Your task to perform on an android device: Open the "How is the Weather?"  app and set your current location to get the current weather conditions and forecasts.
Image 0: 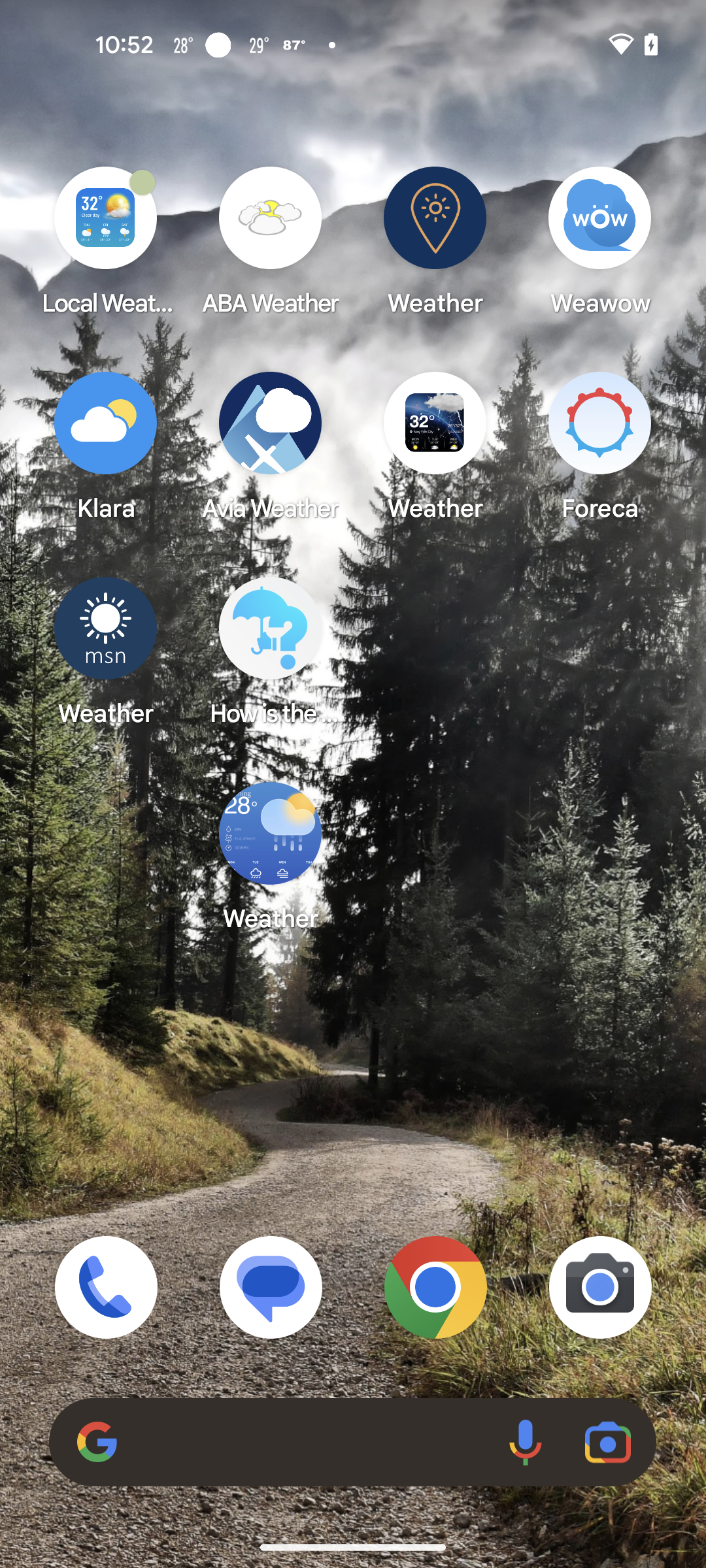
Open the "How is the weather?" app. 
Step 0: click (271, 649)
Image 1: 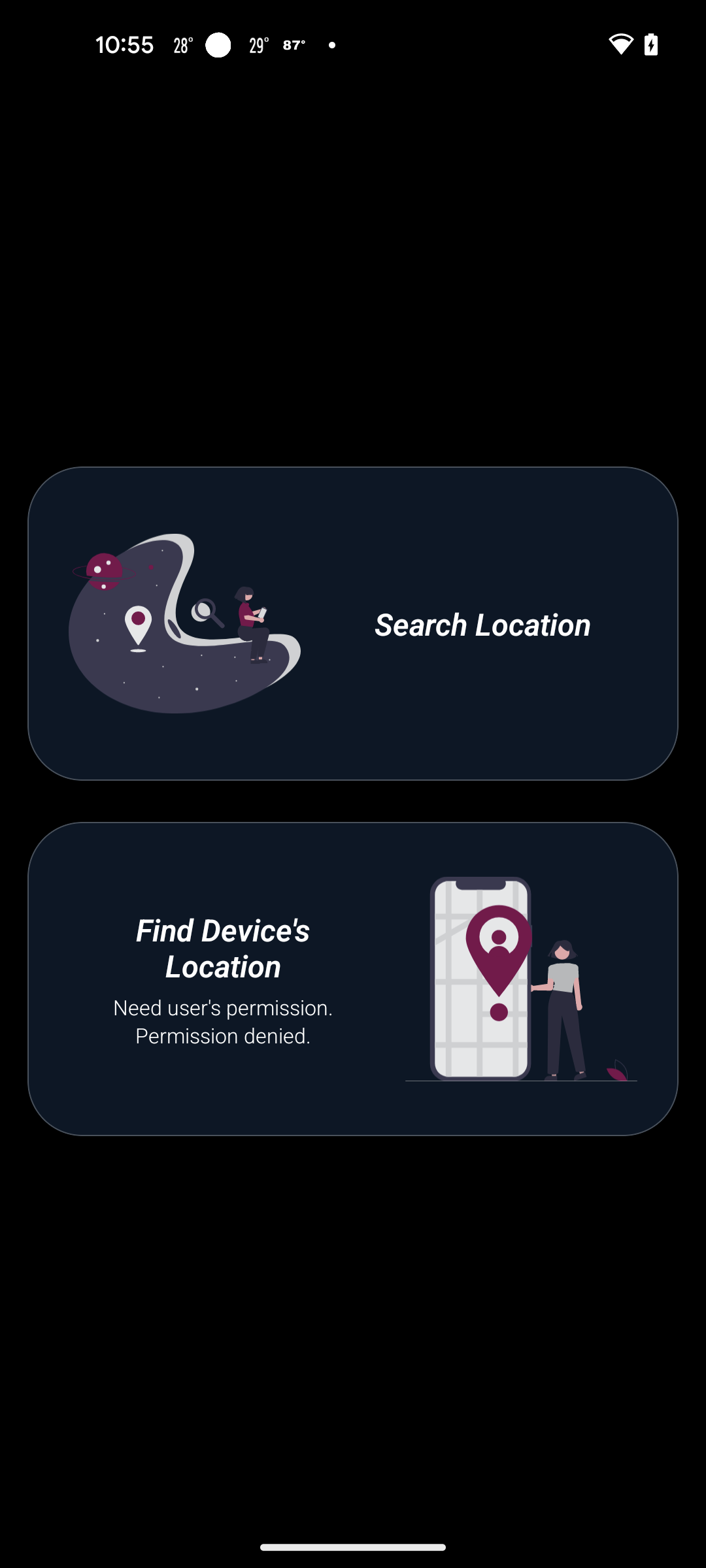
Click on the "Find Device's Location".
Step 1: click (443, 1030)
Image 2: 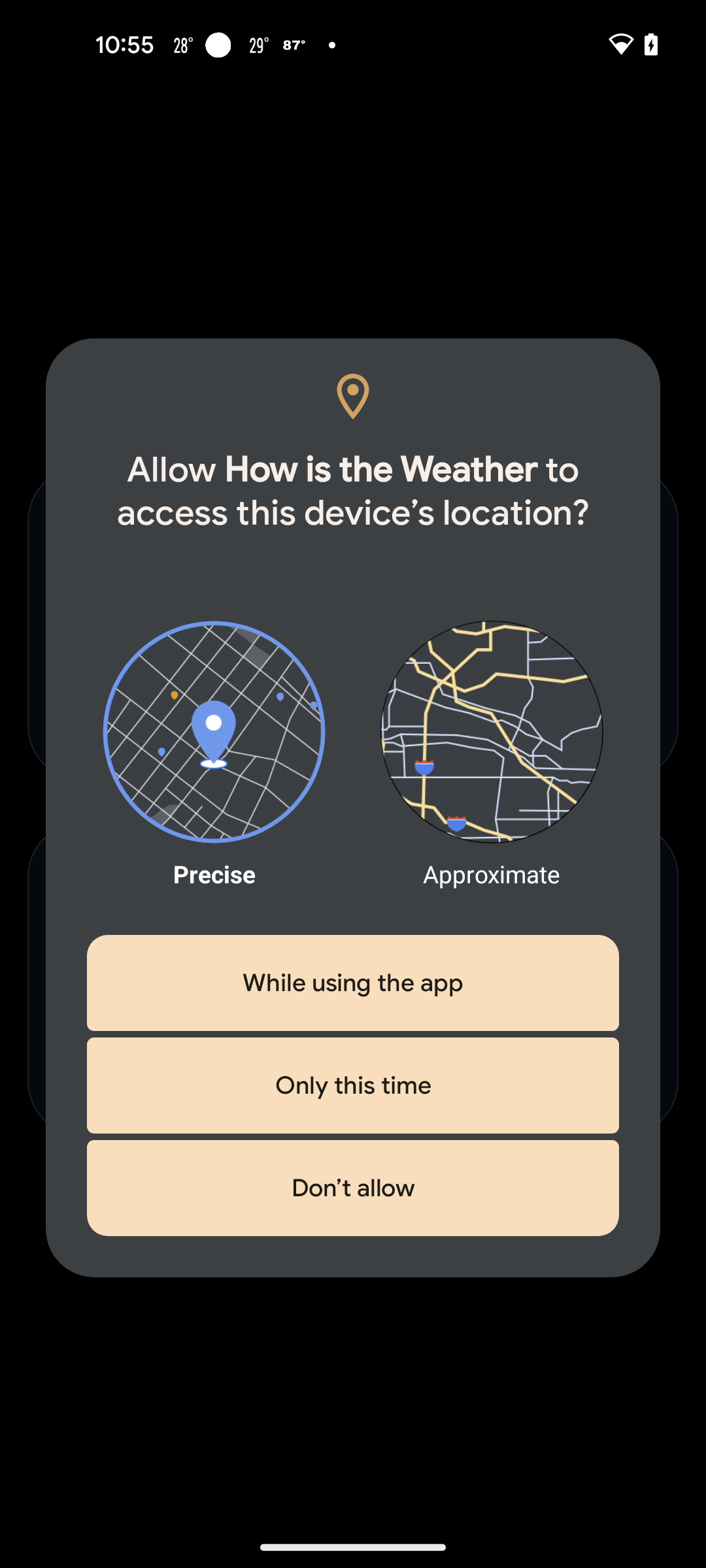
Now click on the "while using the app".
Step 2: click (353, 983)
Image 3: 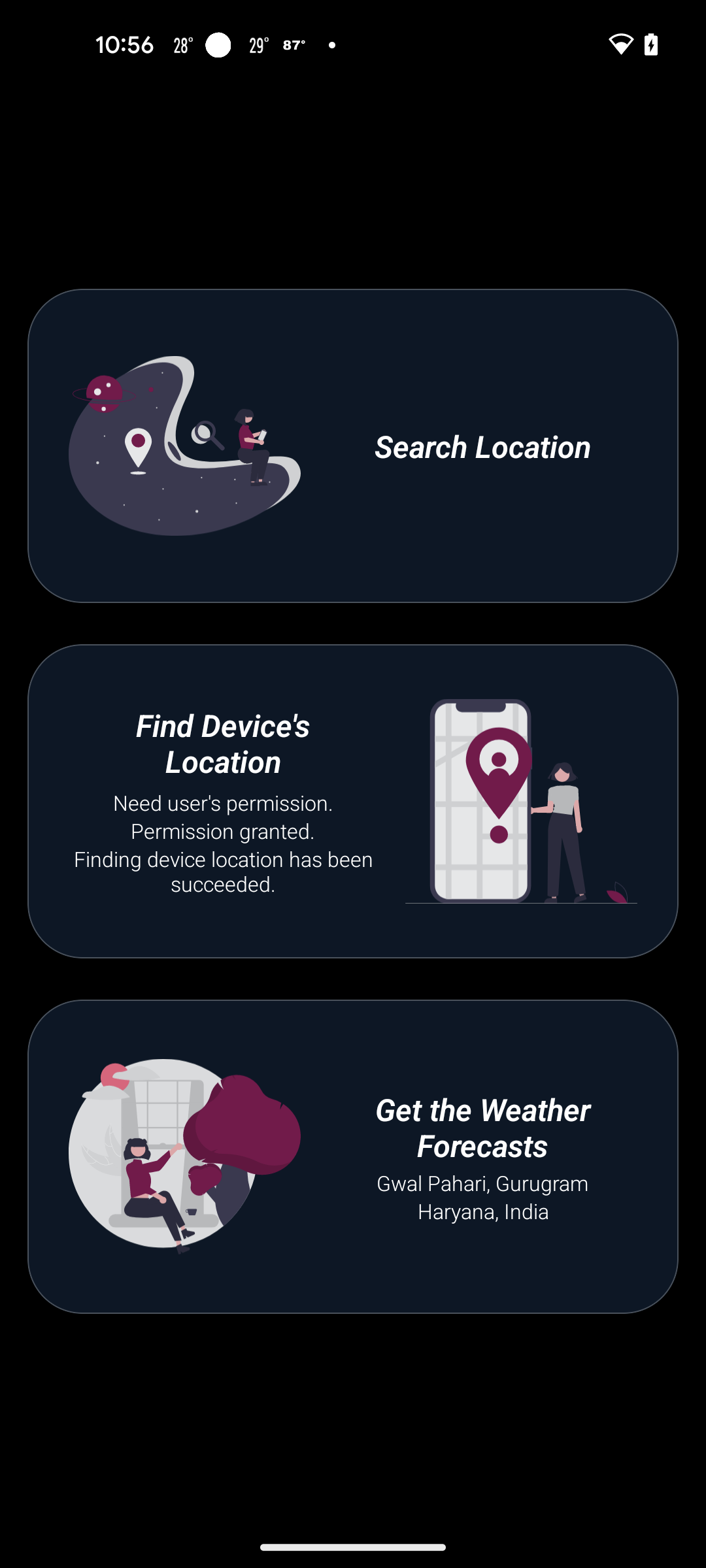
Now Click on the "Get the weather Forecasts".
Step 3: click (482, 1127)
Image 4: 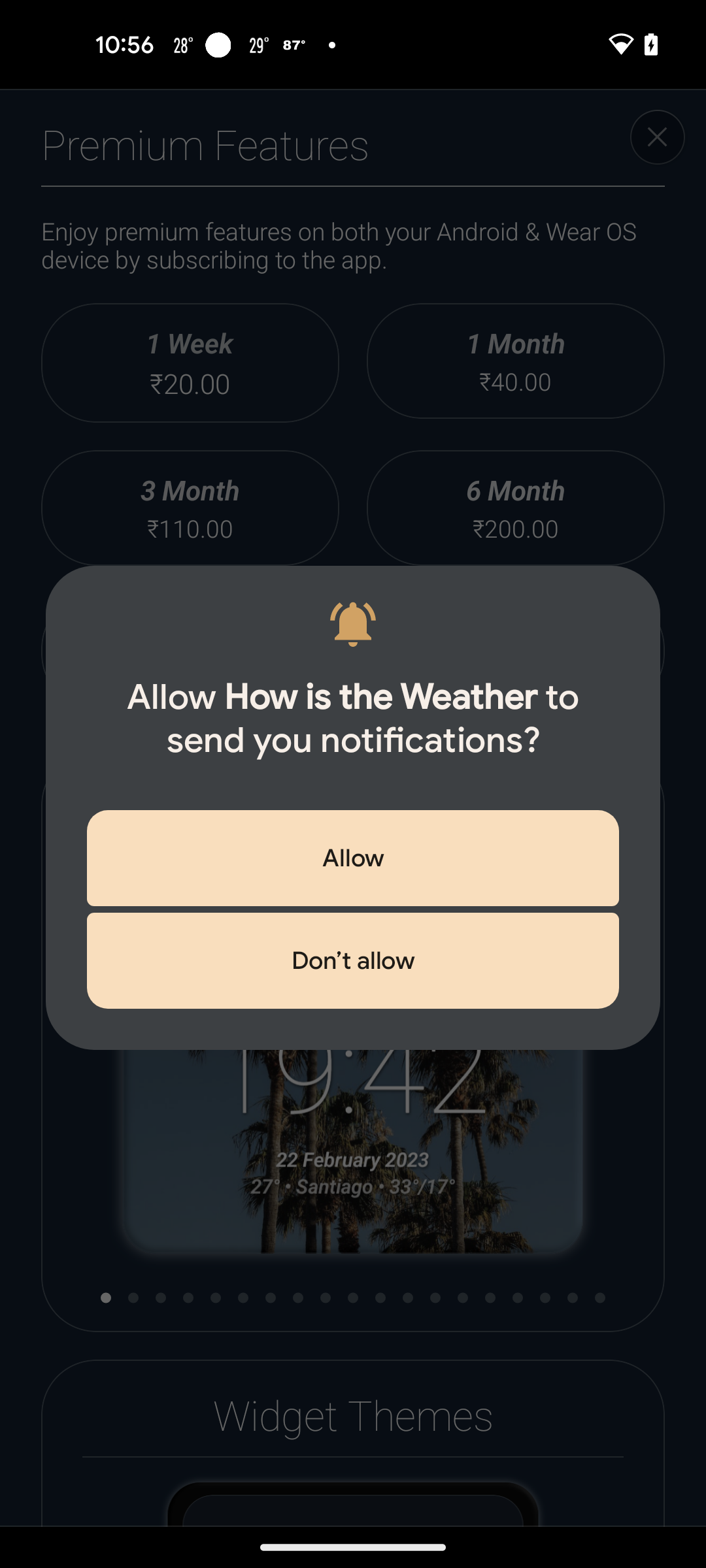
Click on the "Allow" button.
Step 4: click (353, 858)
Image 5: 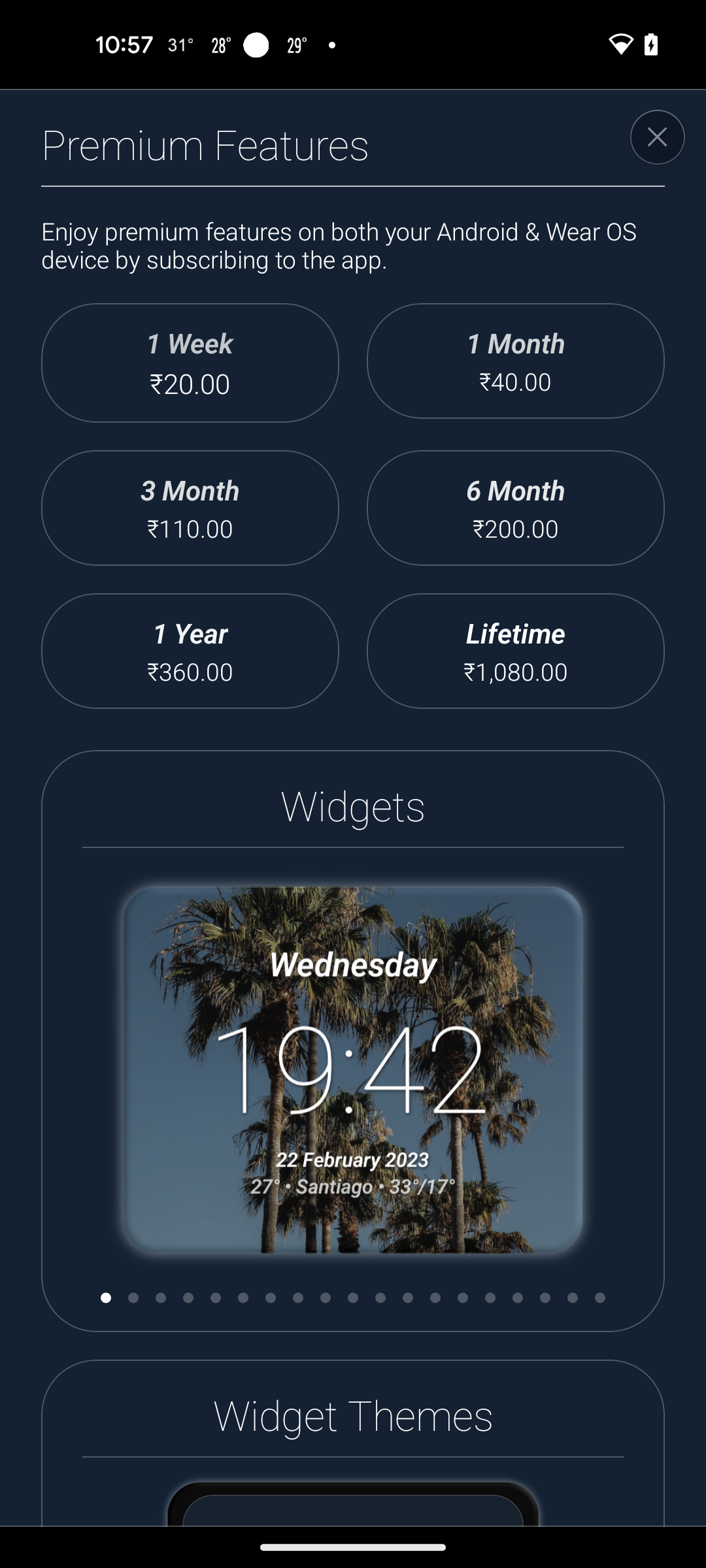
Click on the cross button at the top right of the screen.
Step 5: click (352, 144)
Image 6: 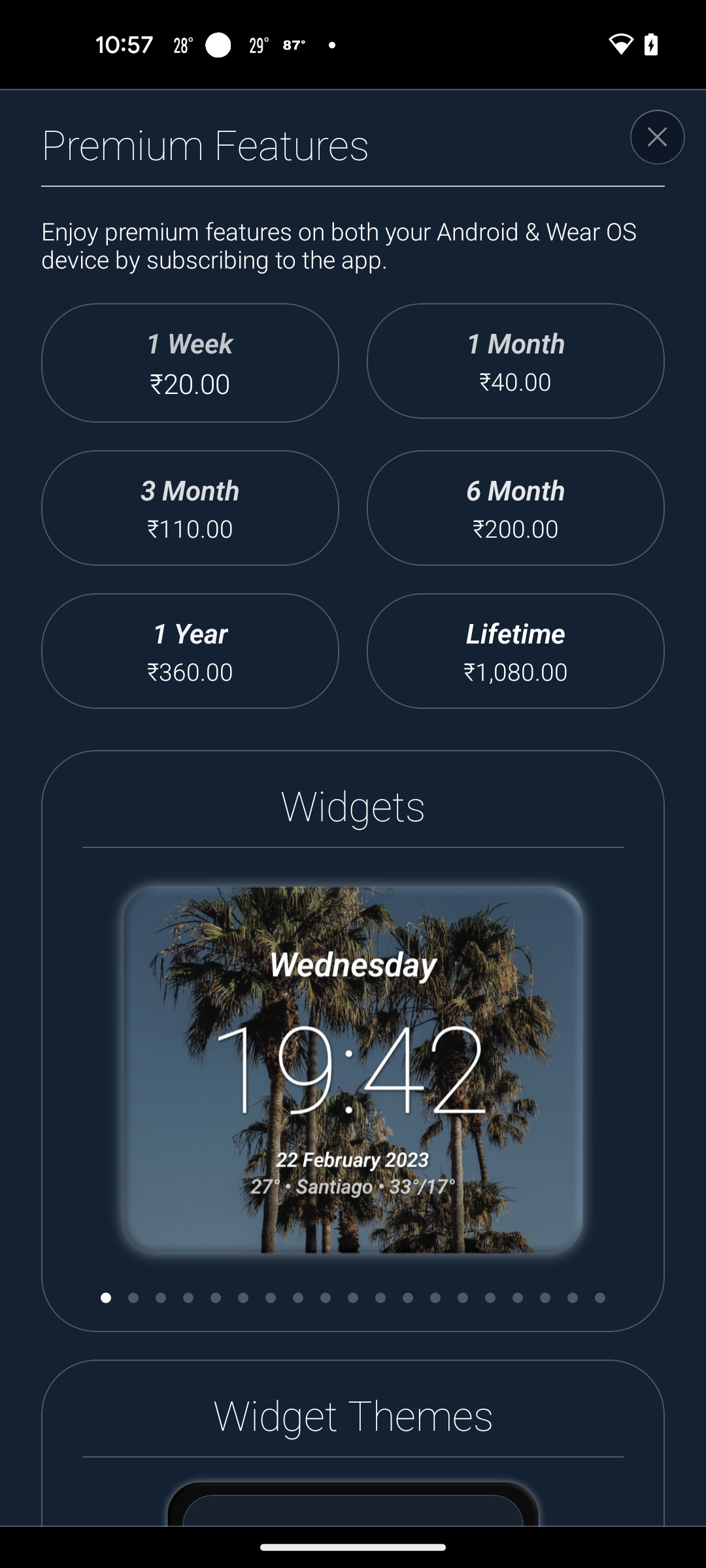
Click on the cross button at the top right of the screen.
Step 6: wait